Your task to perform on an android device: I want to view the 5-star-rated restaurant menu, so view Tanivera Pizza e Pasta's menu in the OpenTable app.
Image 0: 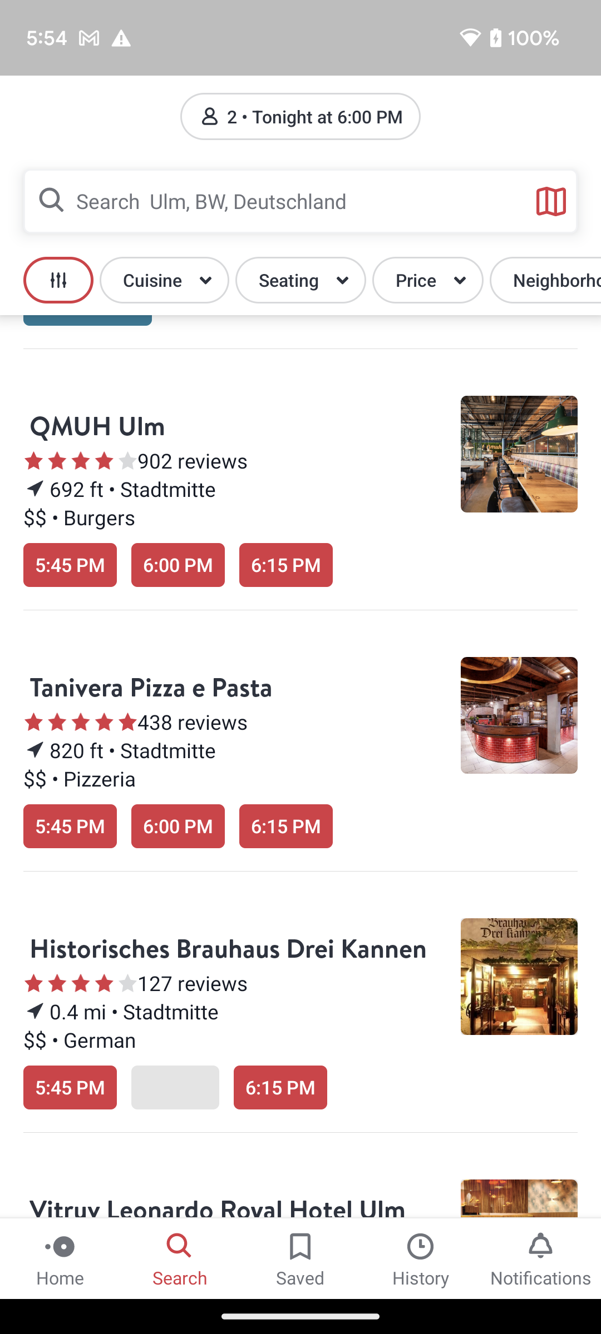
Click on the Tanivera Pizza e Pasta restaurant to view the Menu option.
Step 0: click (239, 686)
Image 1: 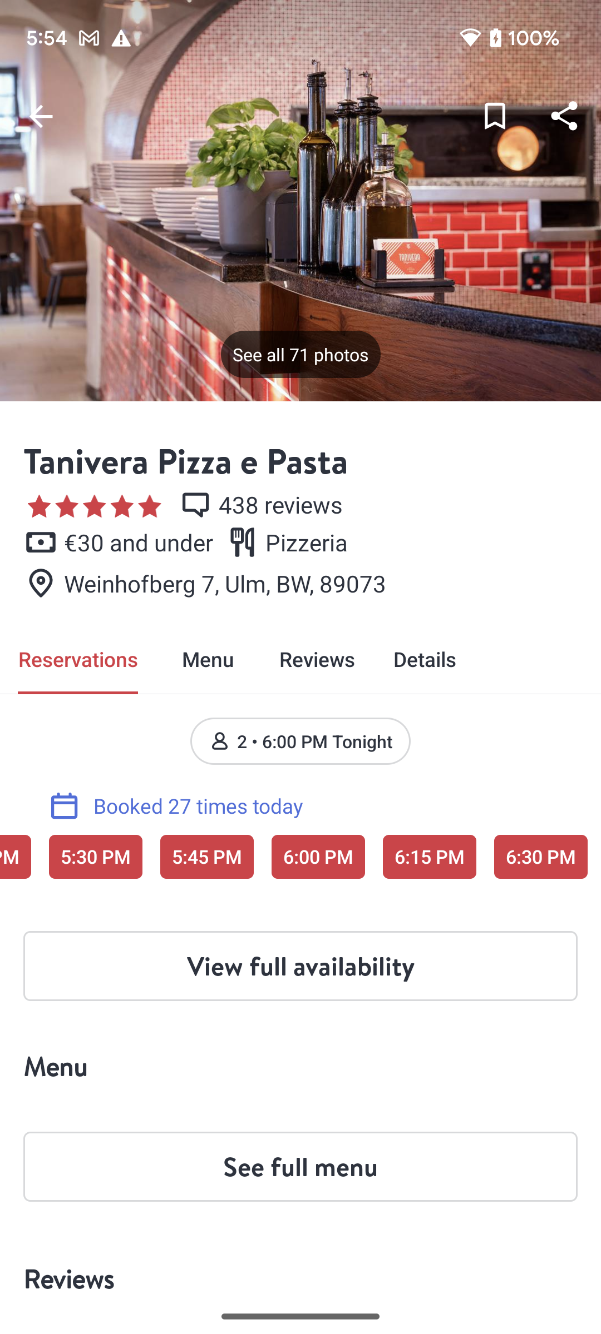
Click on the See full menu button to view the menu of this restaurant.
Step 1: click (300, 1167)
Image 2: 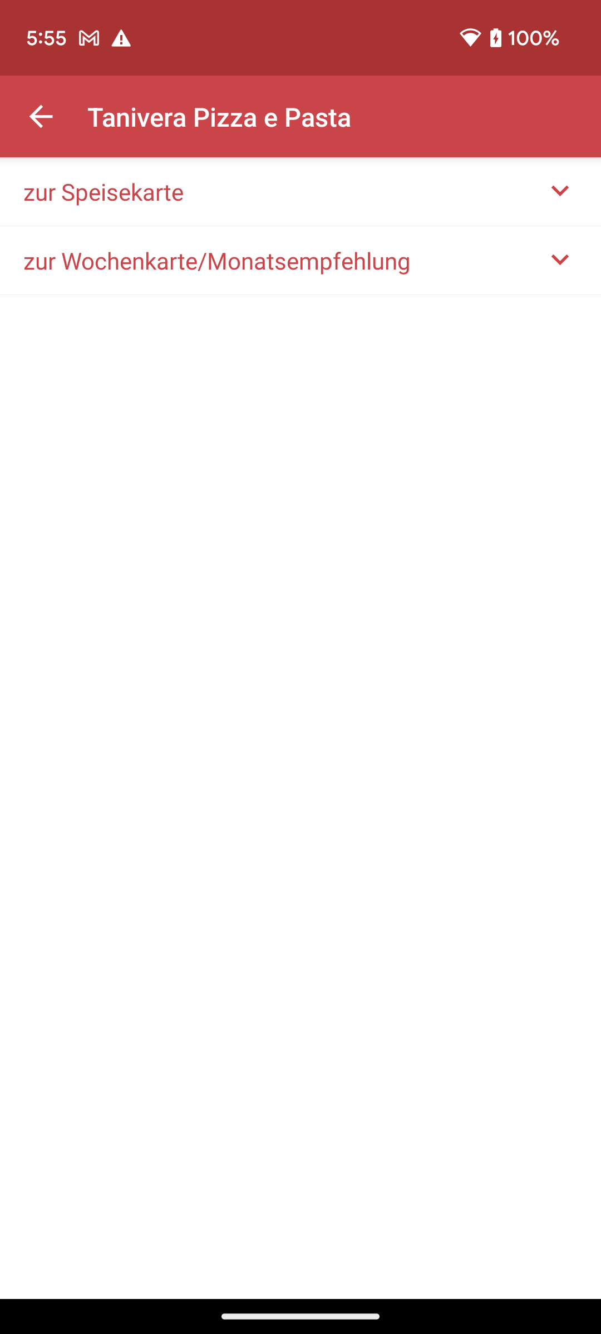
Click on the Dropdown button of the zur Speisekarte.
Step 2: click (300, 192)